Your task to perform on an android device: Open the sunrise alarm and change the time from 6 Am .to 7 Am
Image 0: 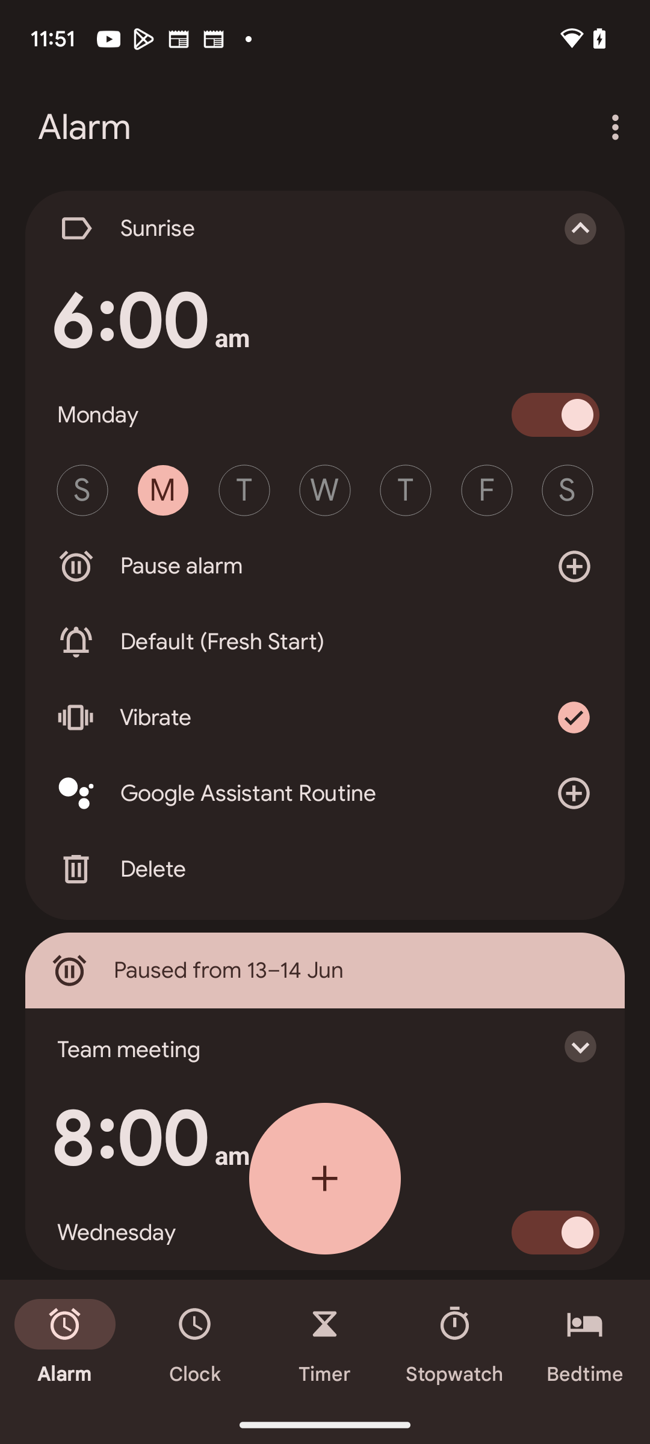
click on the first alarm
Step 0: click (150, 321)
Image 1: 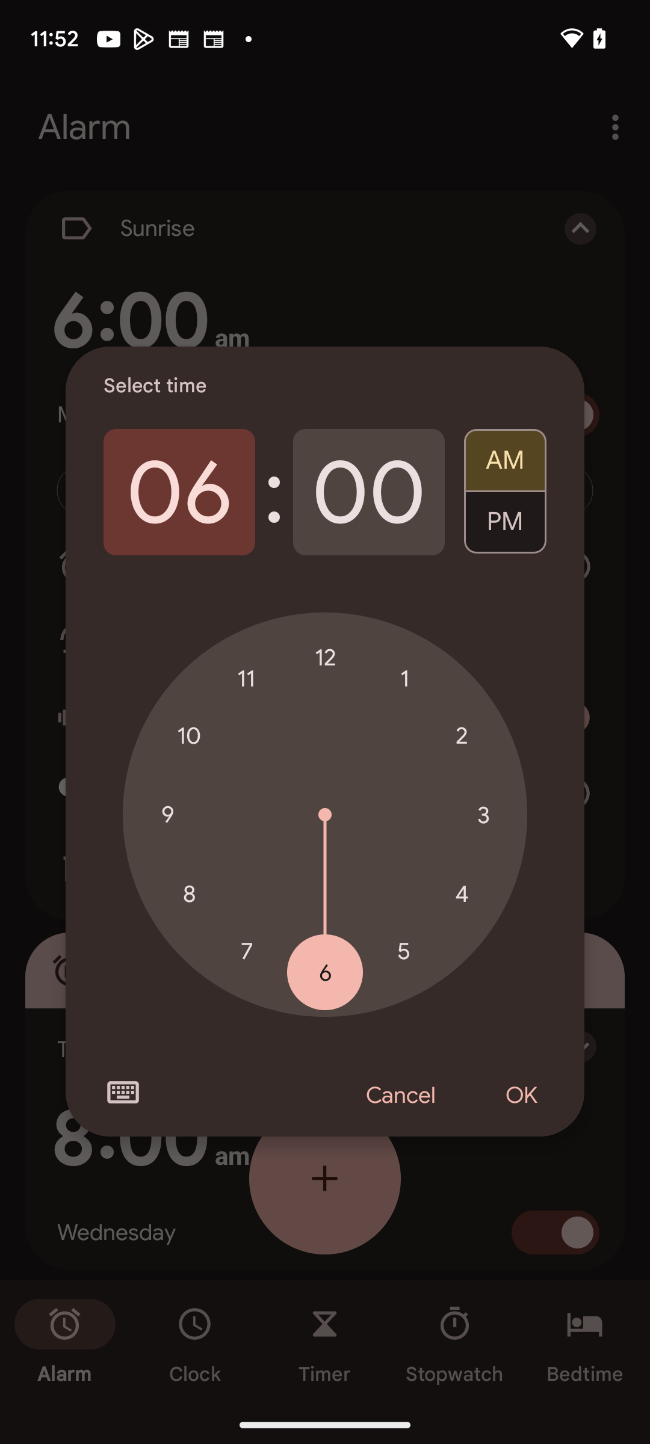
set hours as 7
Step 1: click (246, 951)
Image 2: 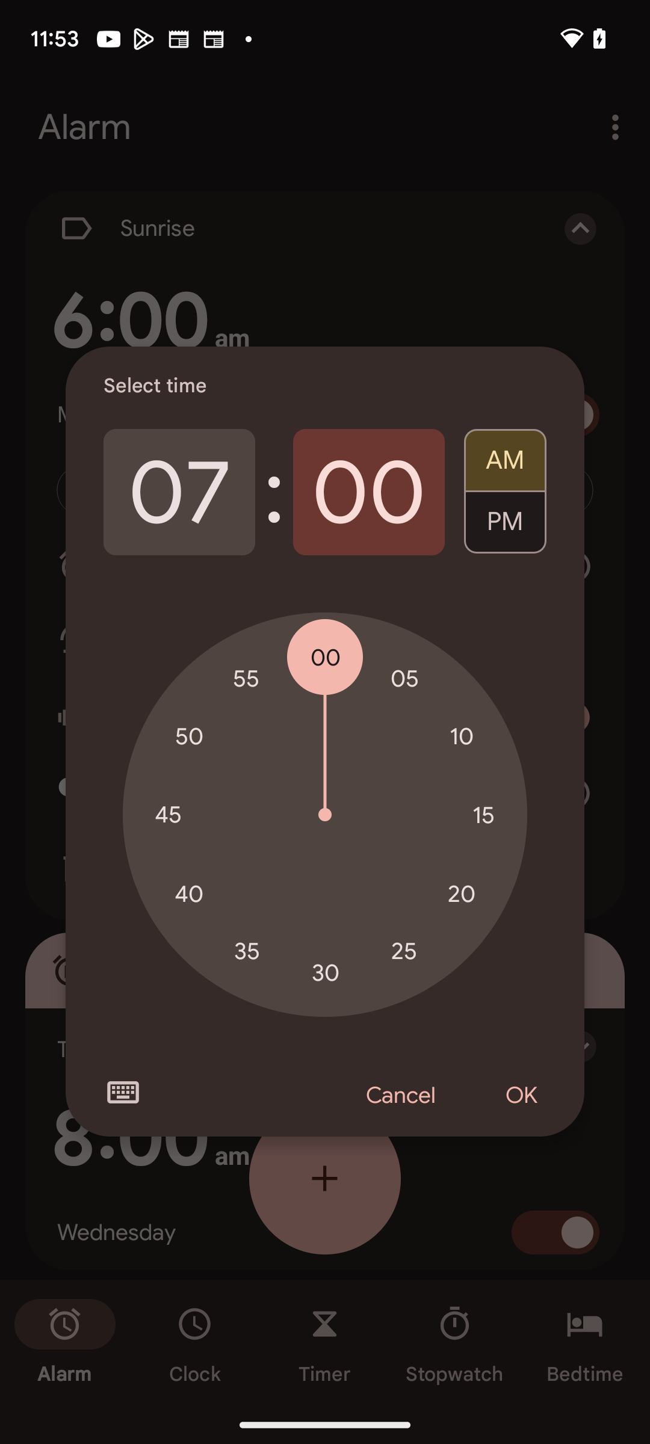
set minute as 0
Step 2: click (325, 657)
Image 3: 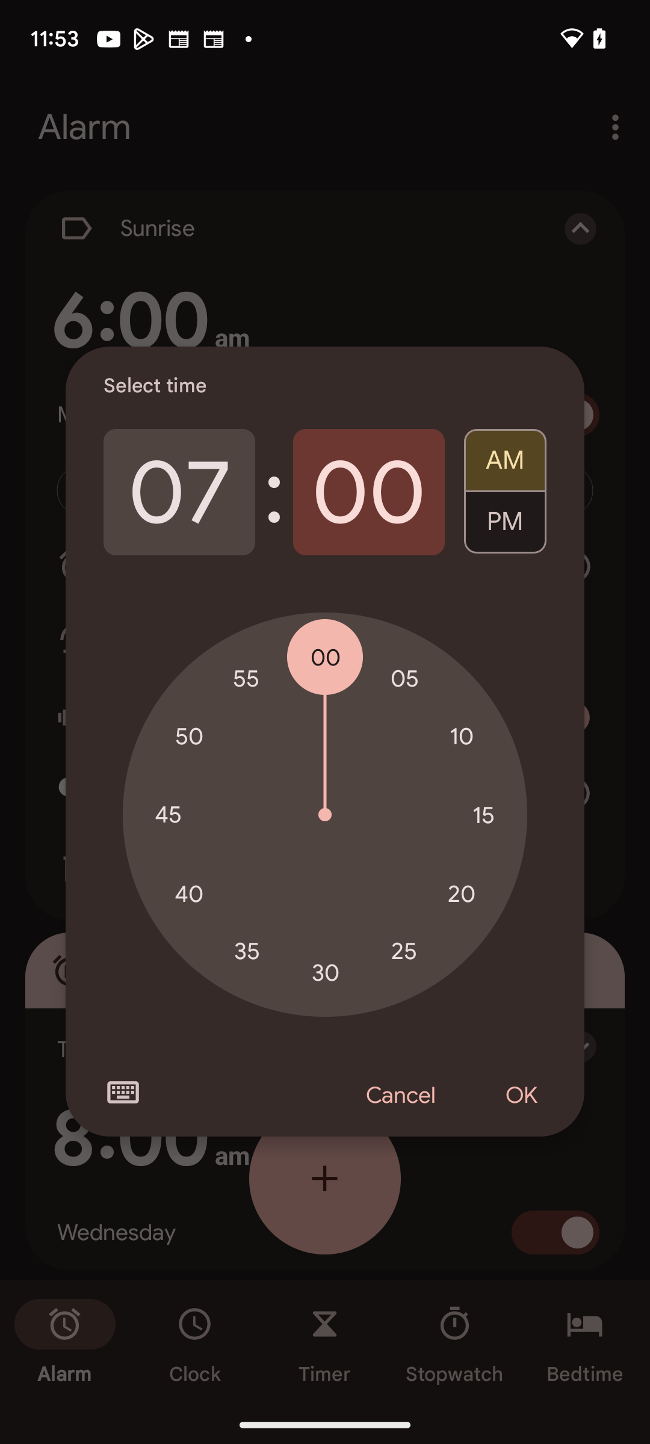
click on Am option
Step 3: click (505, 454)
Image 4: 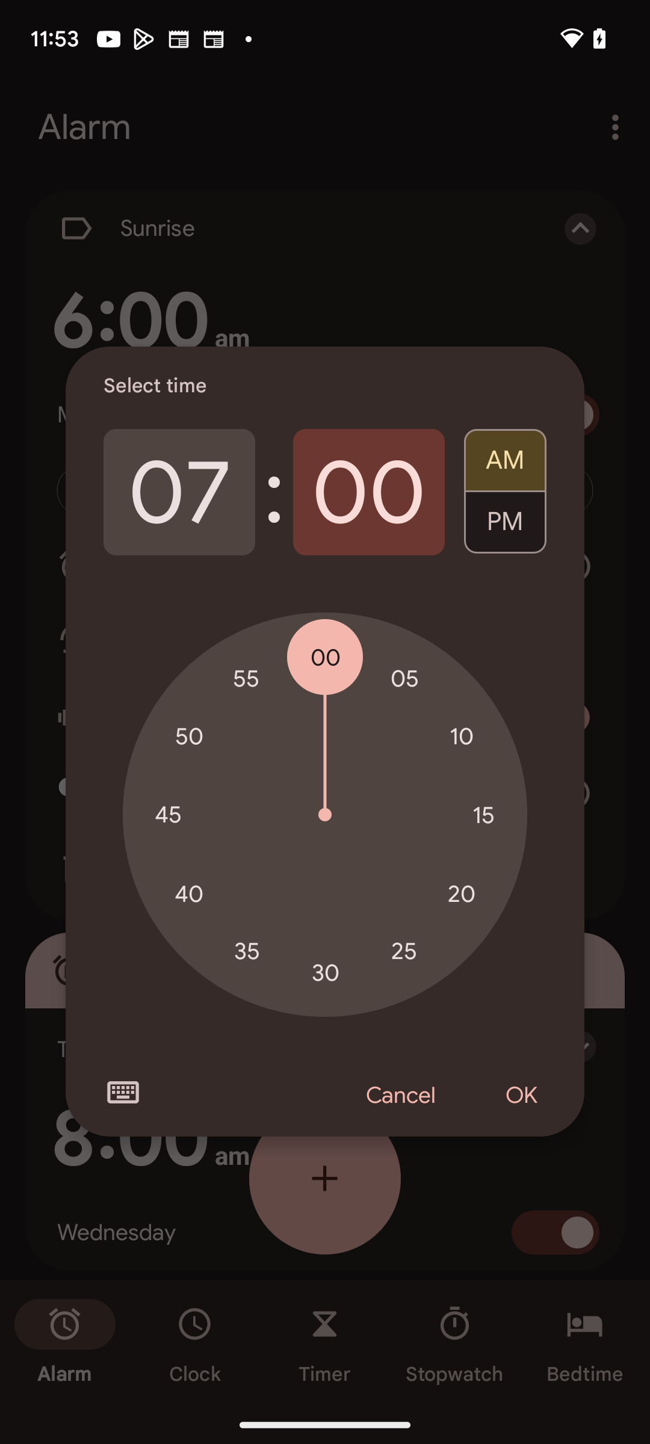
click on Ok button 
Step 4: click (521, 1096)